Your task to perform on an android device: On my phone, there are lots of old photos that I want to delete, so I want to delete some photos in the gallery app.
Image 0: 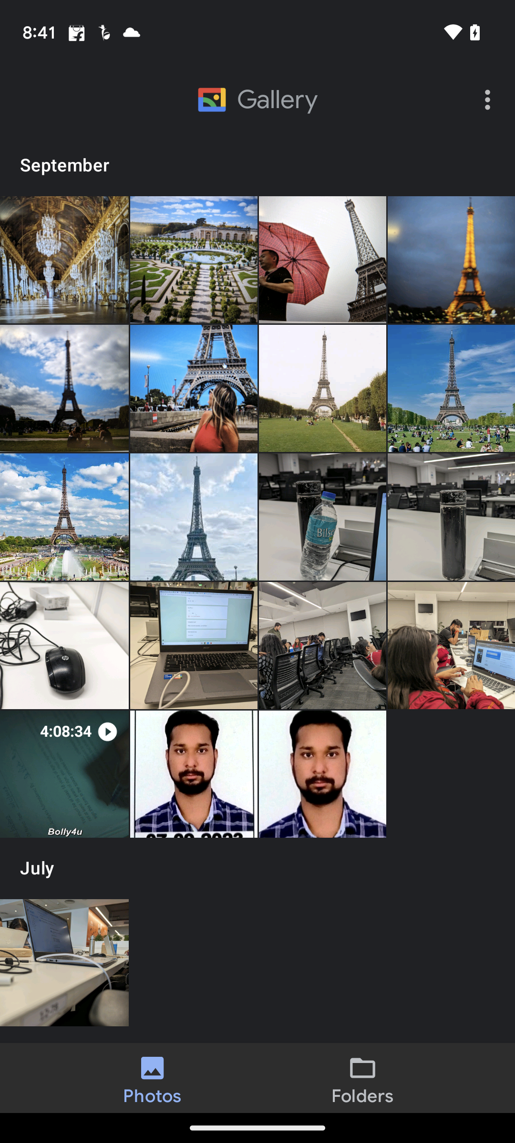
Tap on the first photo present on the screen.
Step 0: click (64, 260)
Image 1: 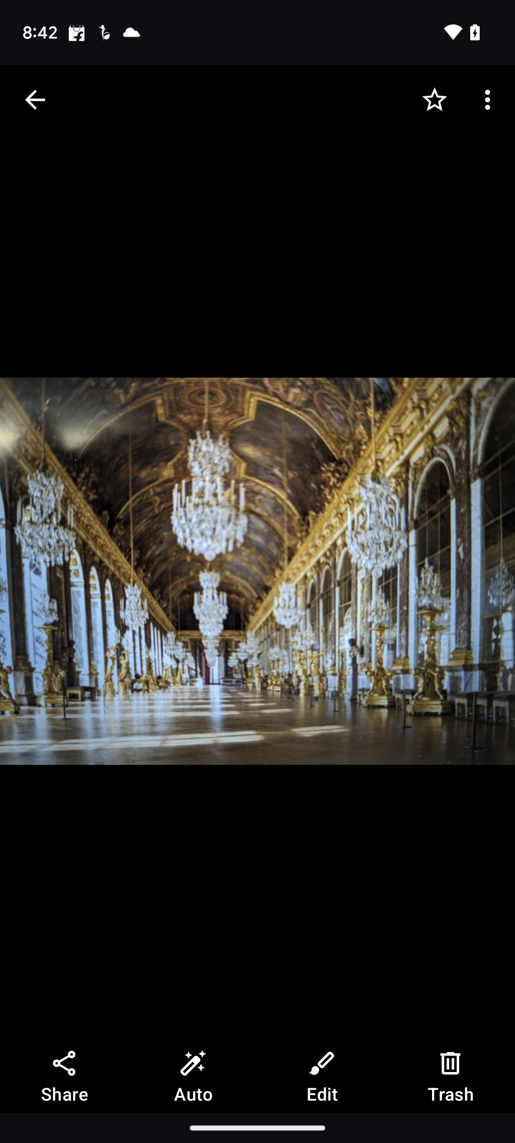
Tap the delete icon present on the screen.
Step 1: click (451, 1078)
Image 2: 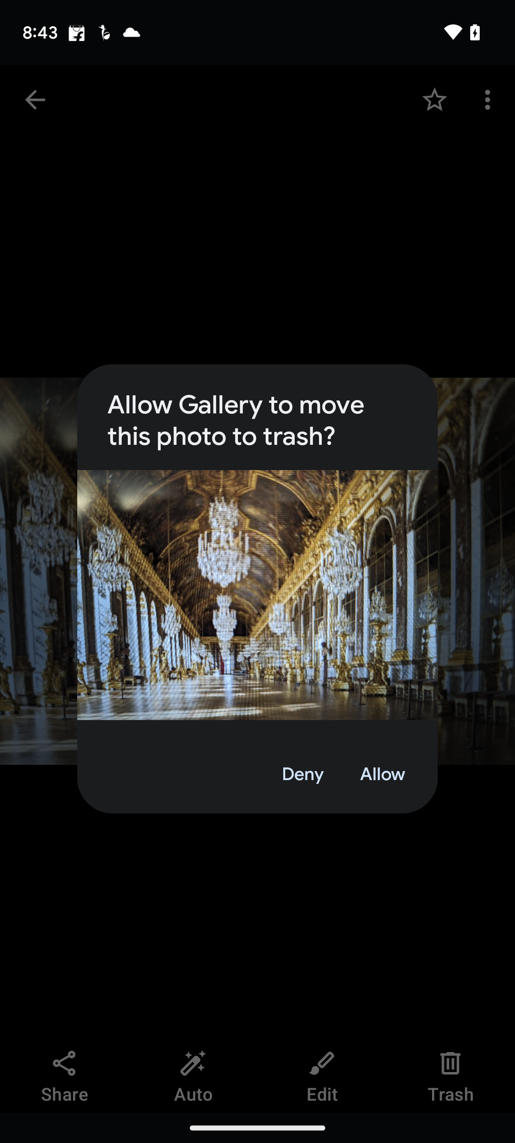
Tap on the allow option present on the screen.
Step 2: click (382, 774)